Your task to perform on an android device: I have been waiting for public transit for a long time. Show me waking directions for Louvre Museum
Image 0: 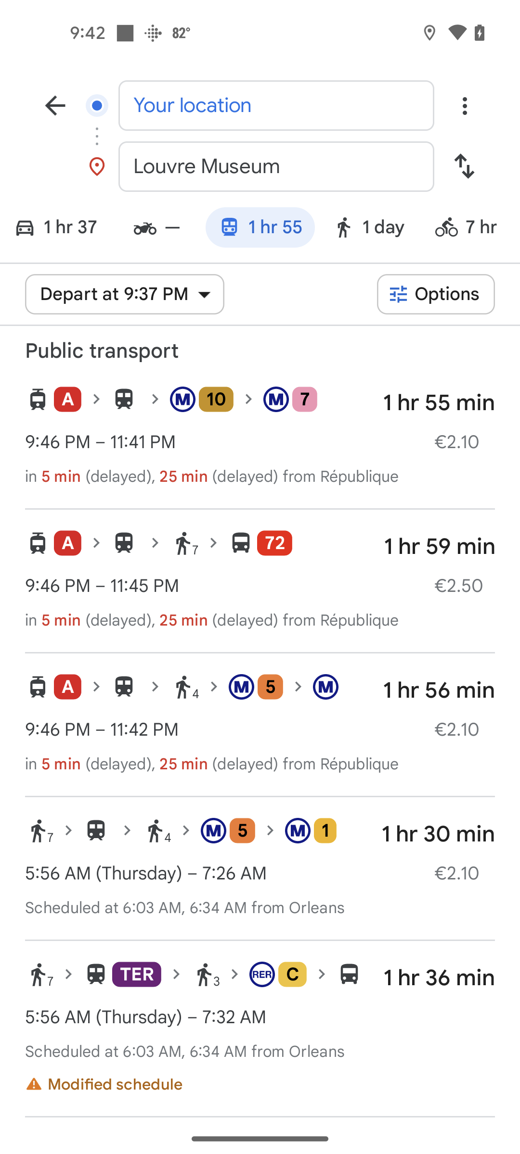
Click on the walking icon
Step 0: click (384, 227)